Your task to perform on an android device: Open the Memrise app and change the username to Cerebra2024 in profile details
Image 0: 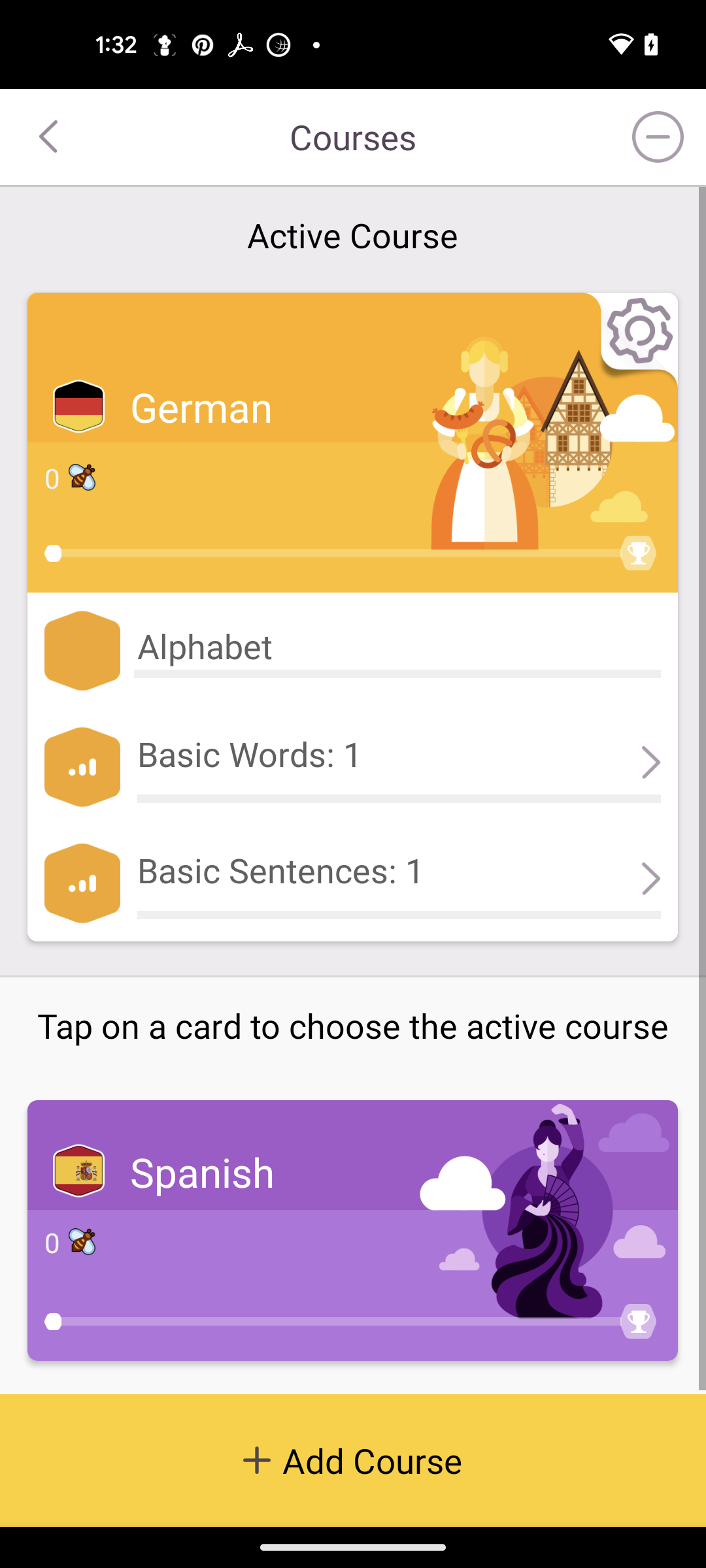
Open the memrise app
Step 0: open app "Memrise"
Image 1: 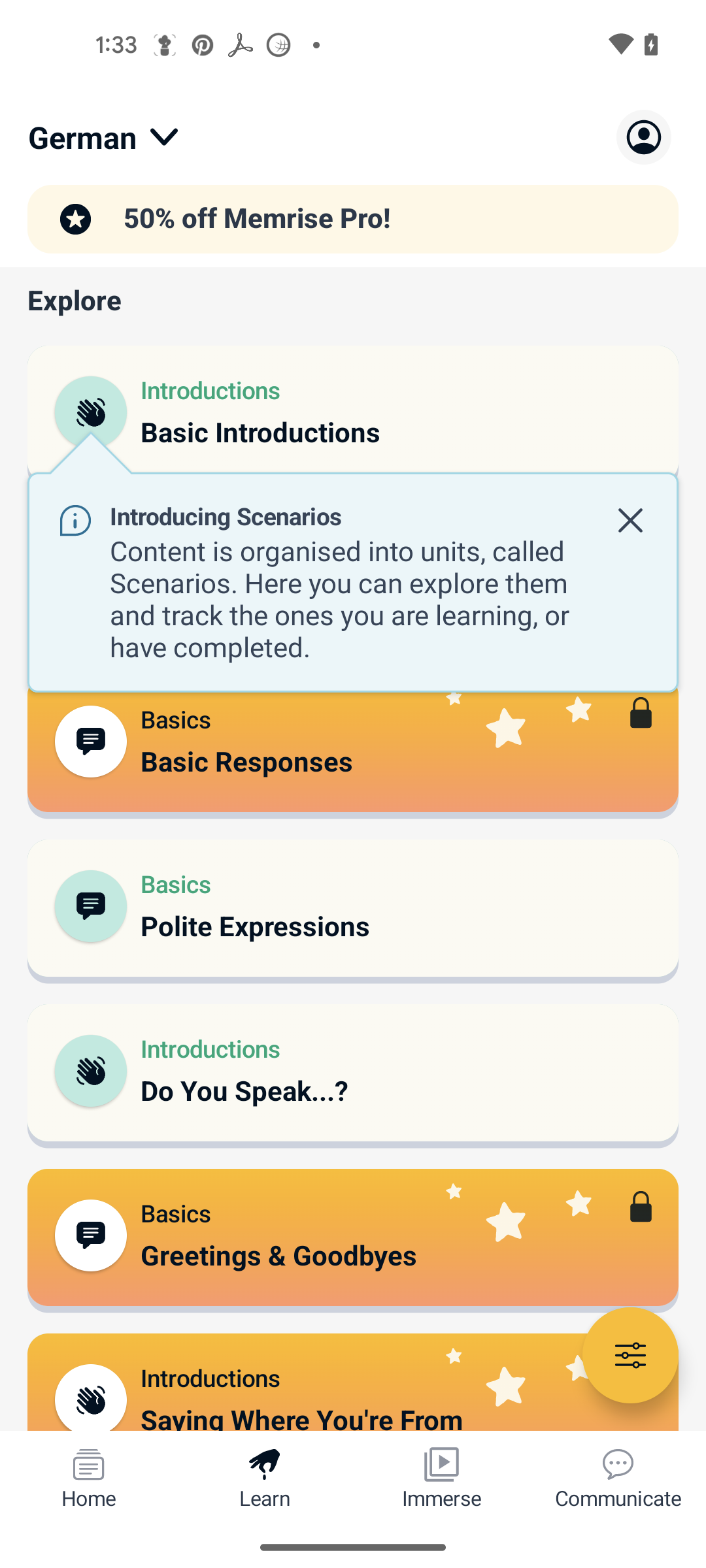
click on the profile icon 
Step 1: click (643, 137)
Image 2: 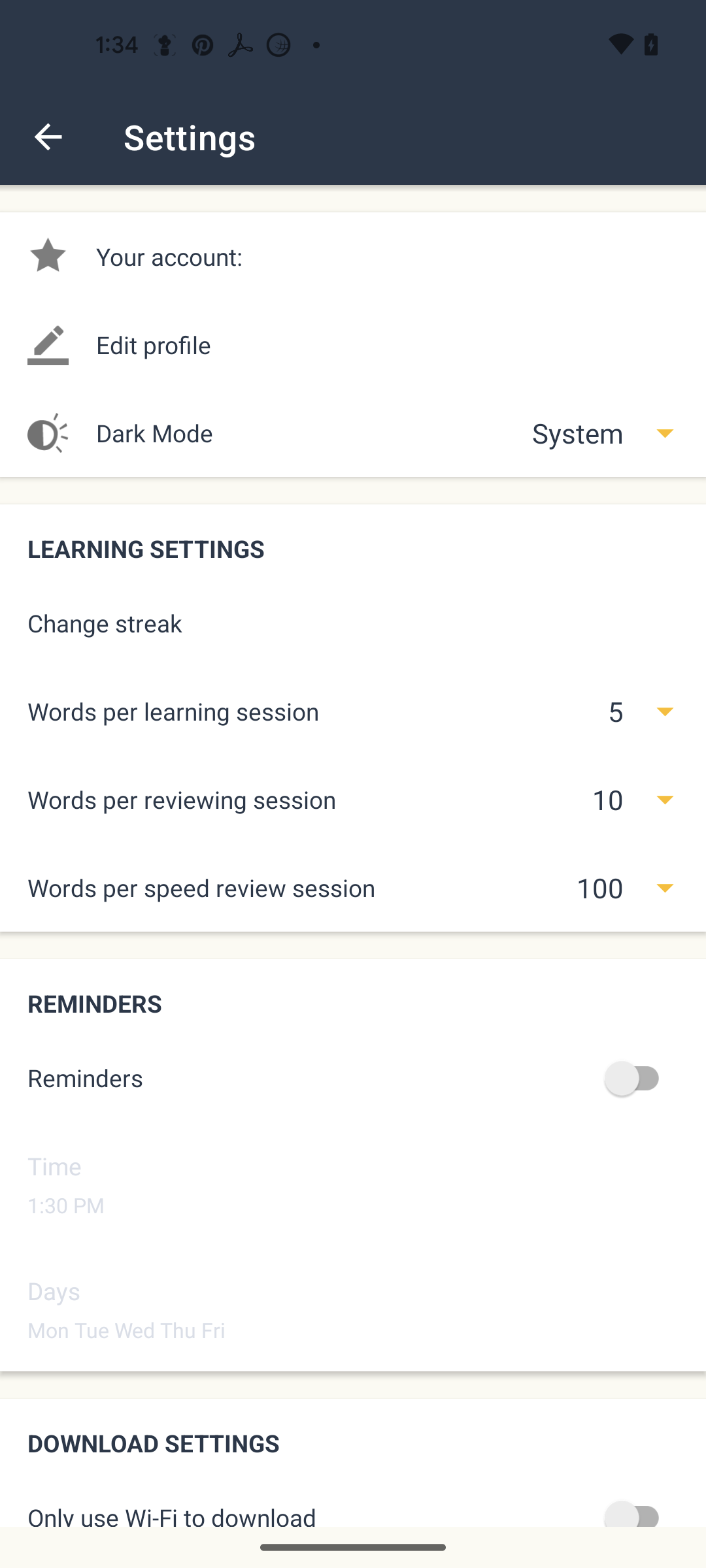
click on edit profile
Step 2: click (387, 344)
Image 3: 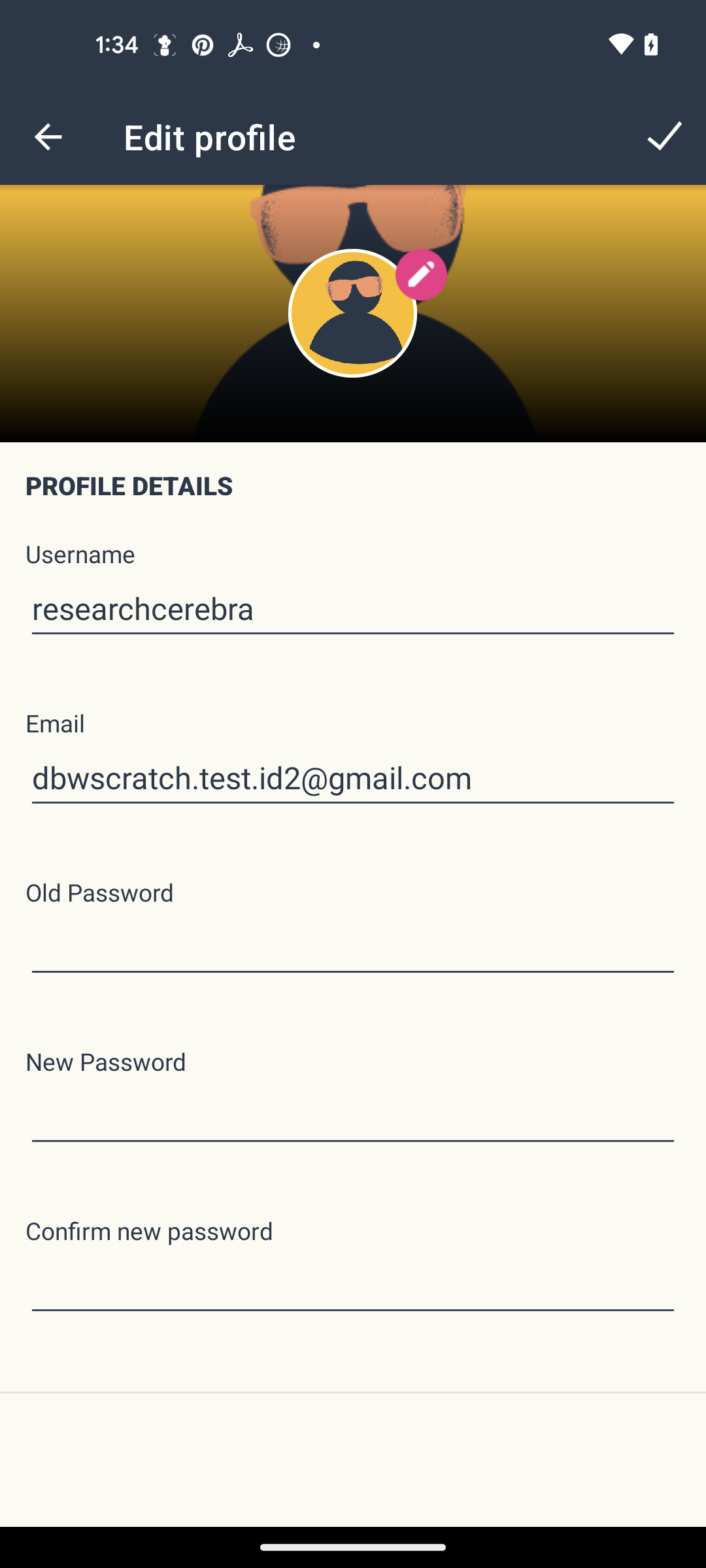
click on username
Step 3: click (352, 609)
Image 4: 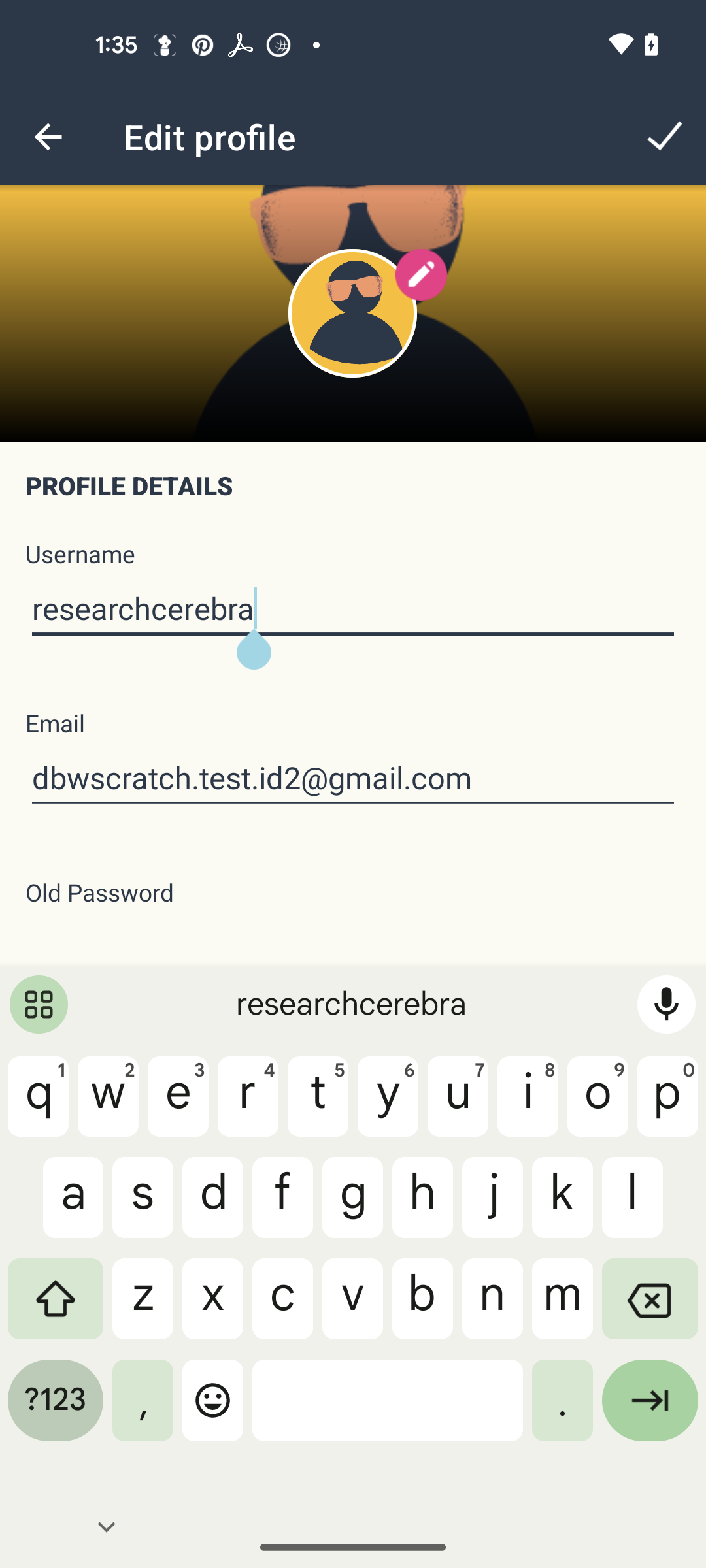
enter username to Cerebra2024
Step 4: type "Cerebra2024"
Image 5: 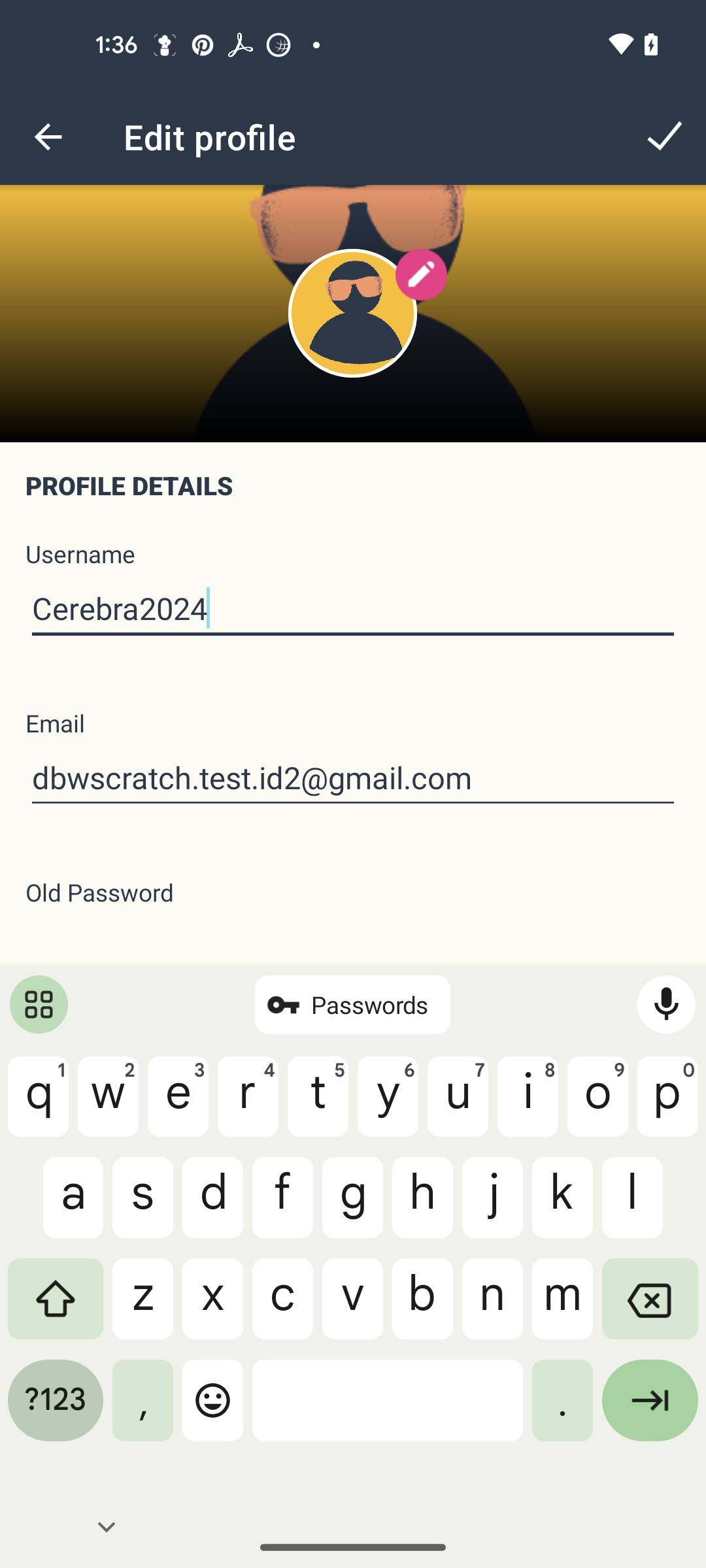
click on tick icon
Step 5: click (664, 137)